Your task to perform on an android device: I selected a laptop on the Flipkart app, and I want to view details on the laptop.
Image 0: 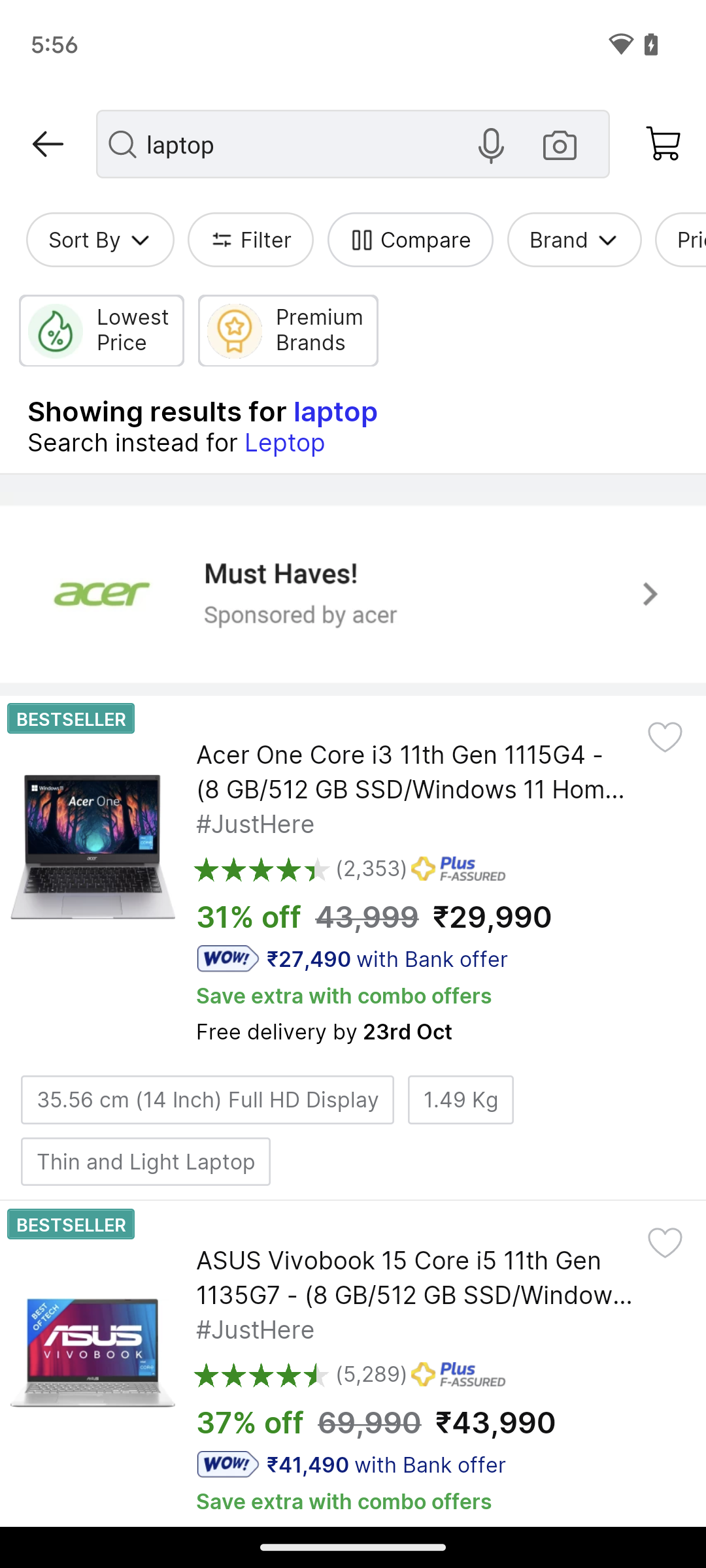
Tap on the first laptop present on the screen.
Step 0: click (55, 815)
Image 1: 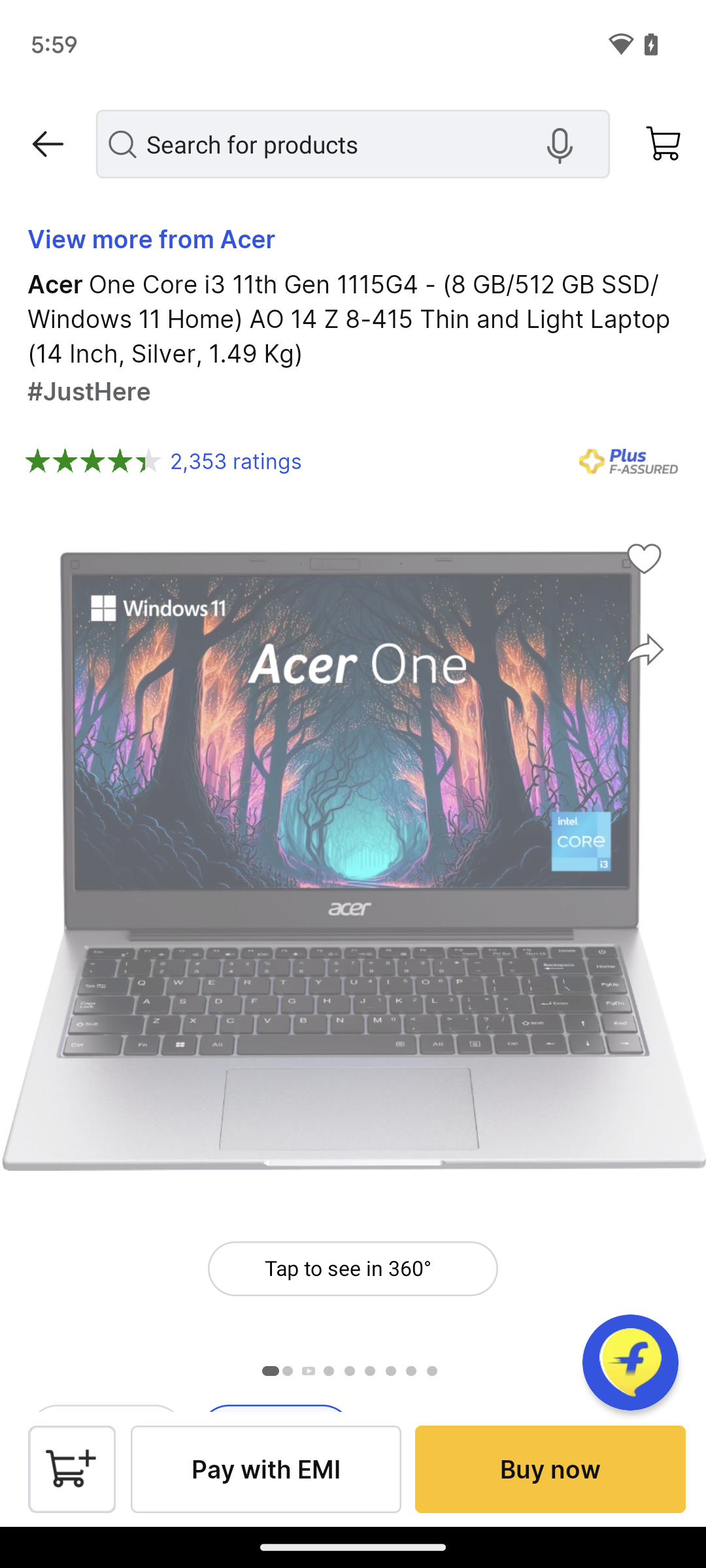
Scroll up to view details.
Step 1: scroll down